Your task to perform on an android device: Delete the event Royal Mech
Image 0: 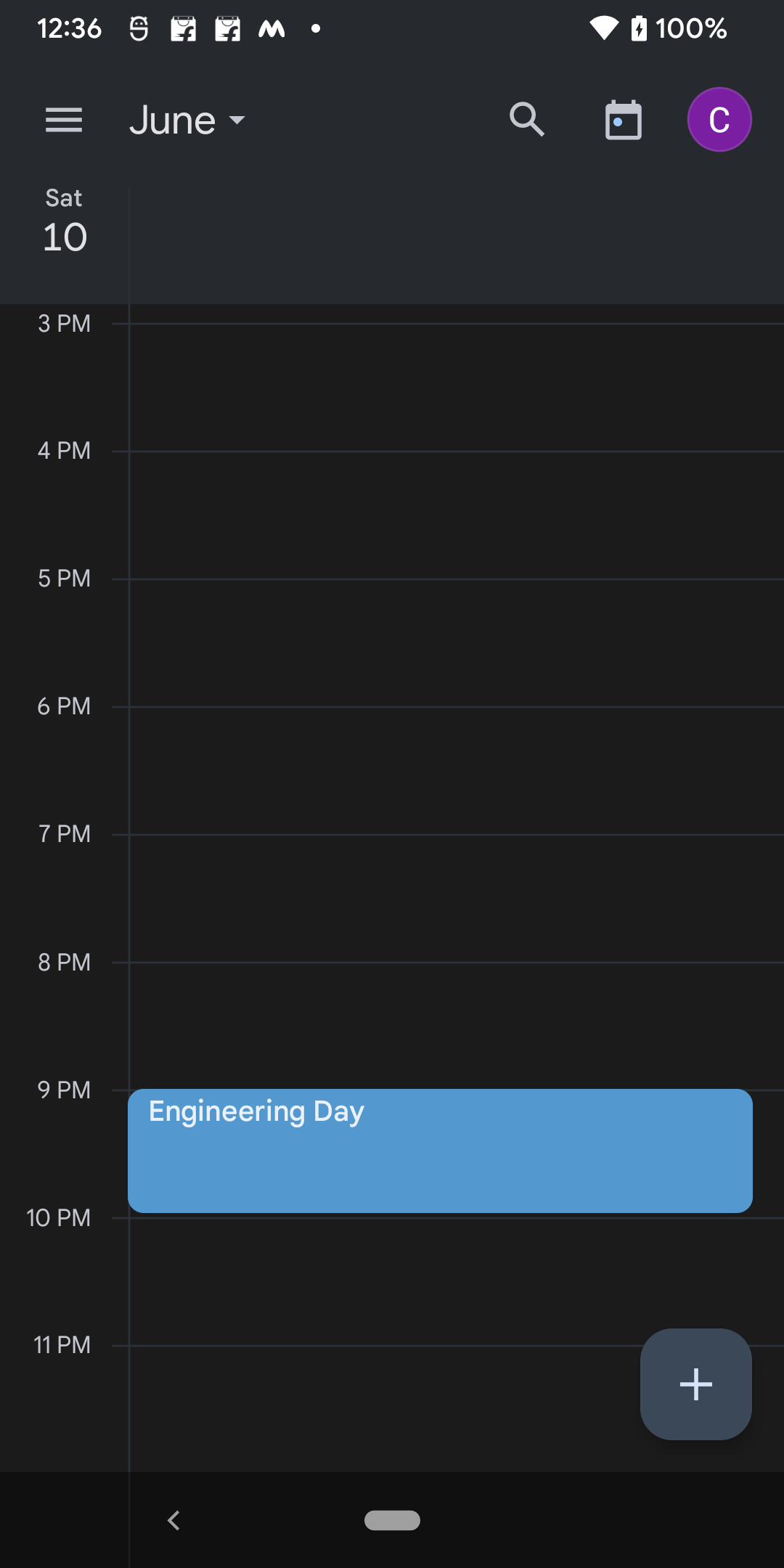
Click on the more options icon at the top left corner of the screen
Step 0: click (63, 120)
Image 1: 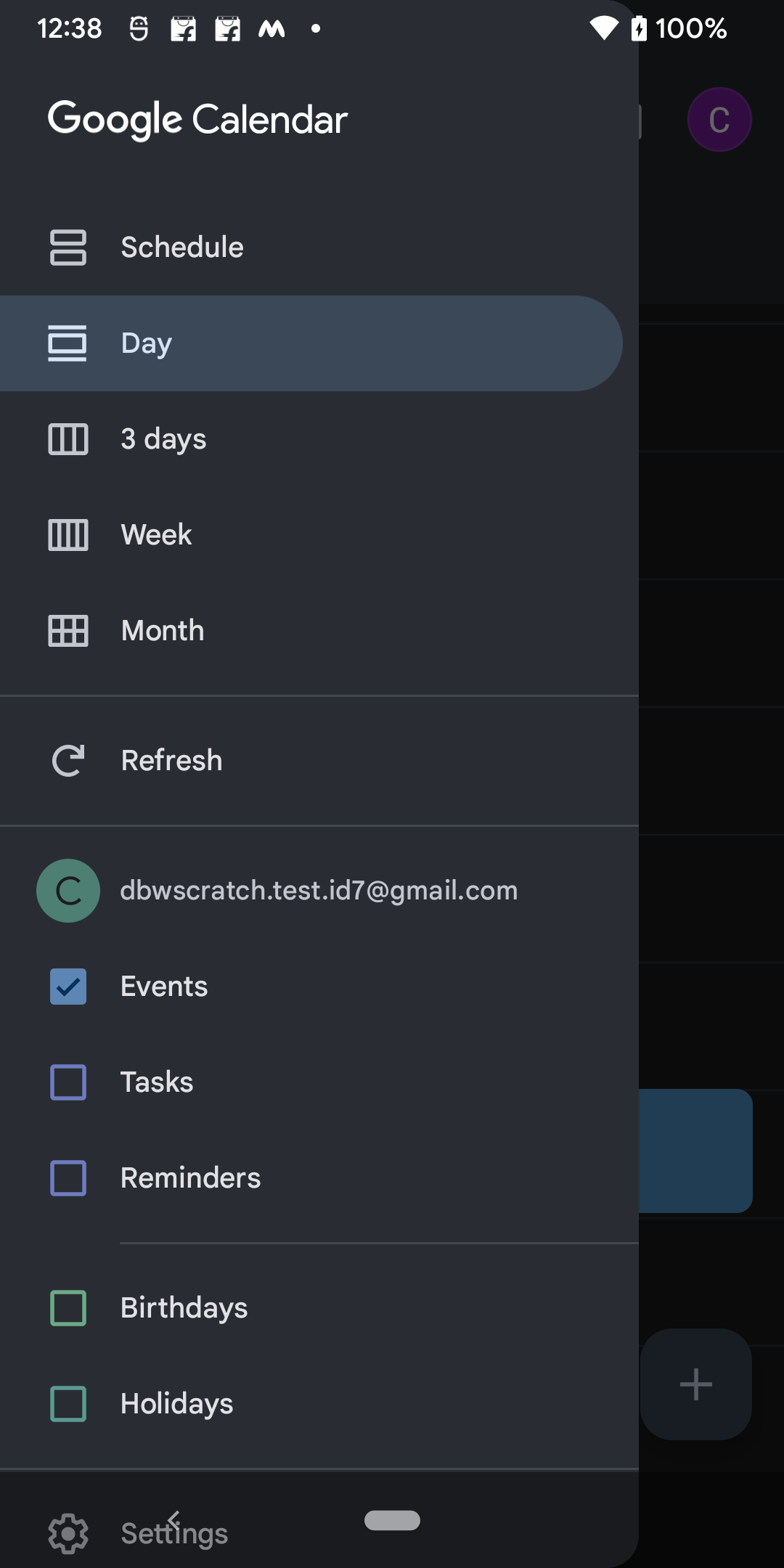
Go to the Month option
Step 1: click (319, 630)
Image 2: 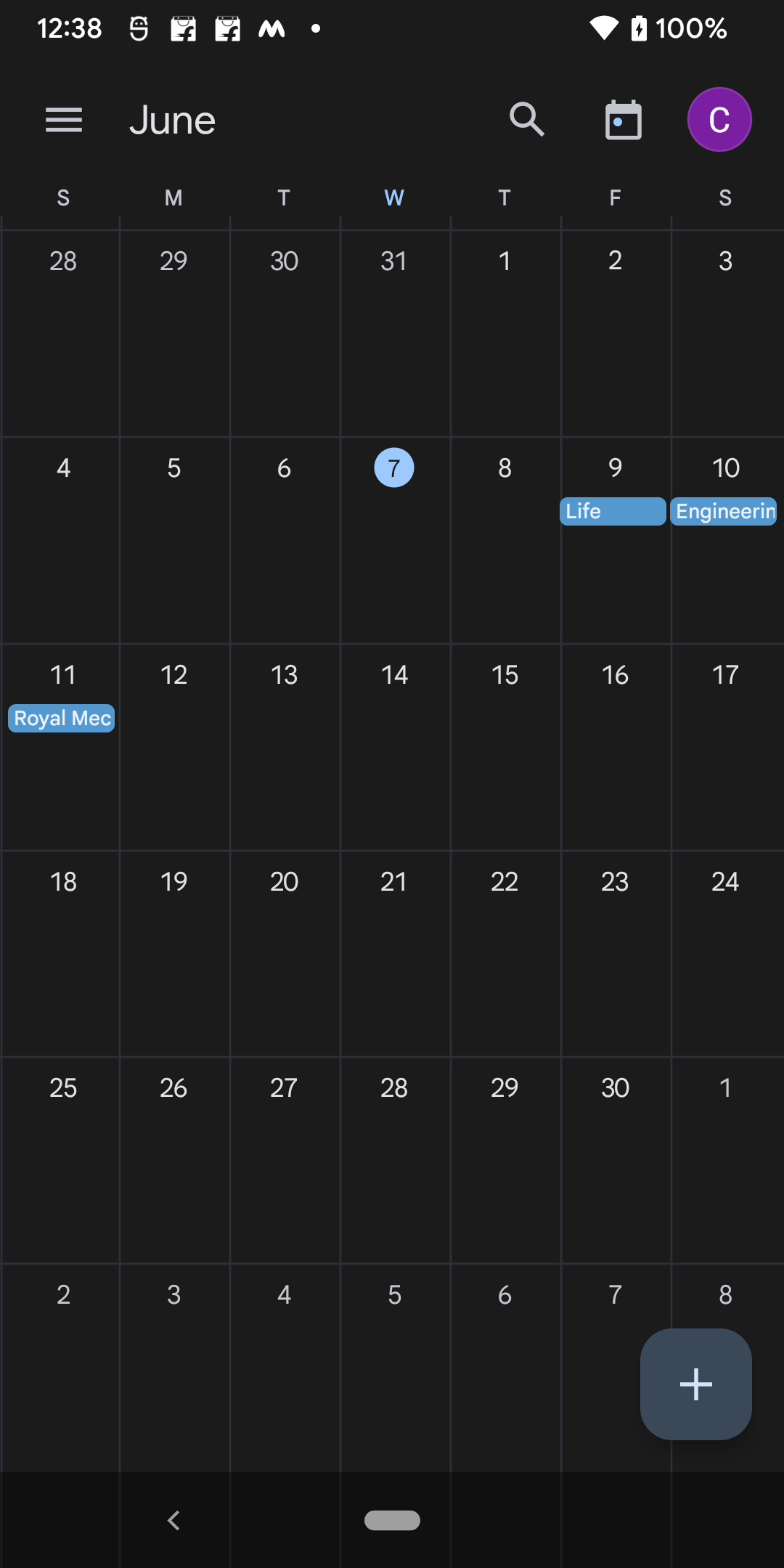
Click on date June 11
Step 2: click (62, 748)
Image 3: 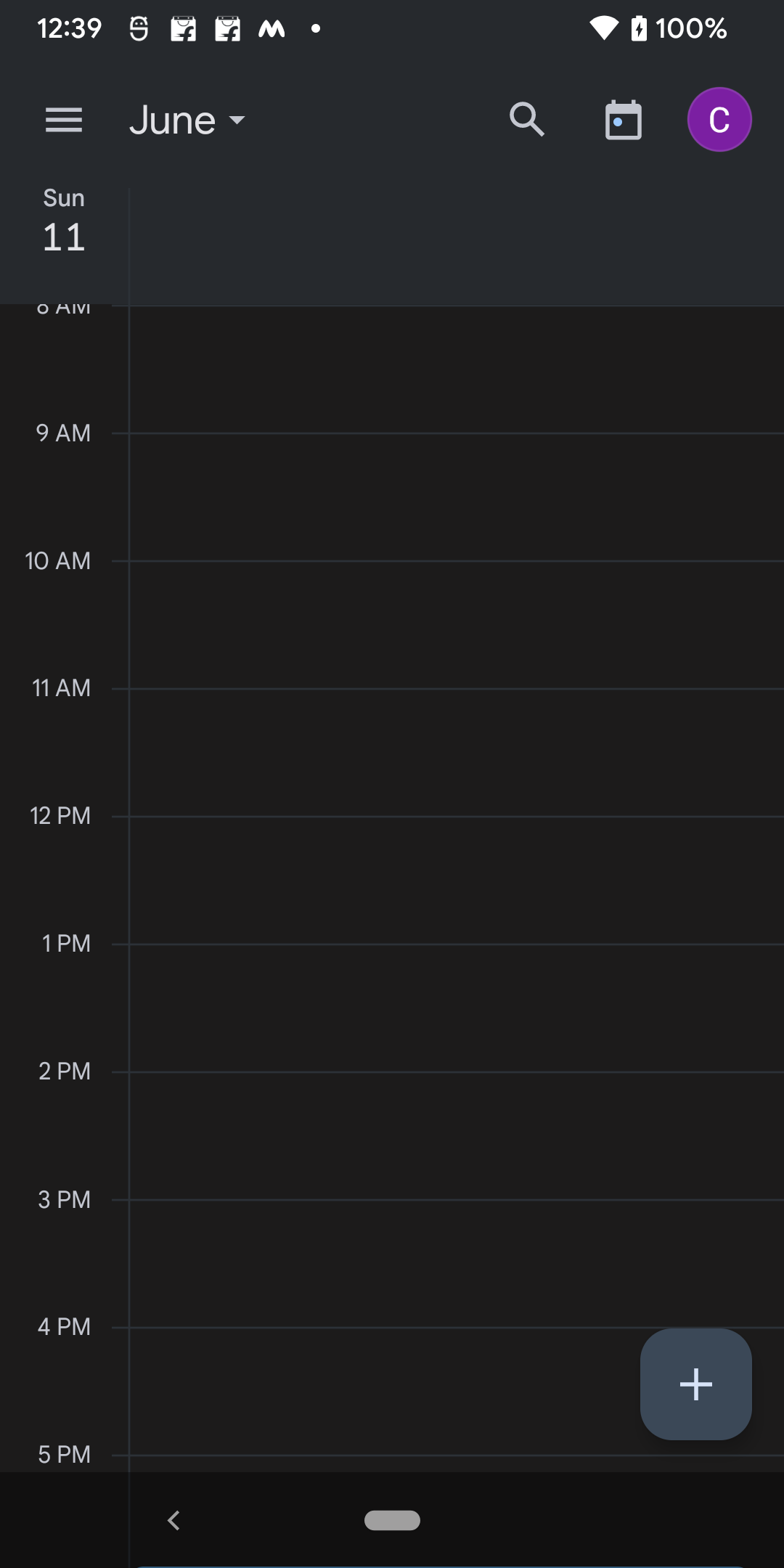
Scroll down for event Royal Mech
Step 3: scroll down
Image 4: 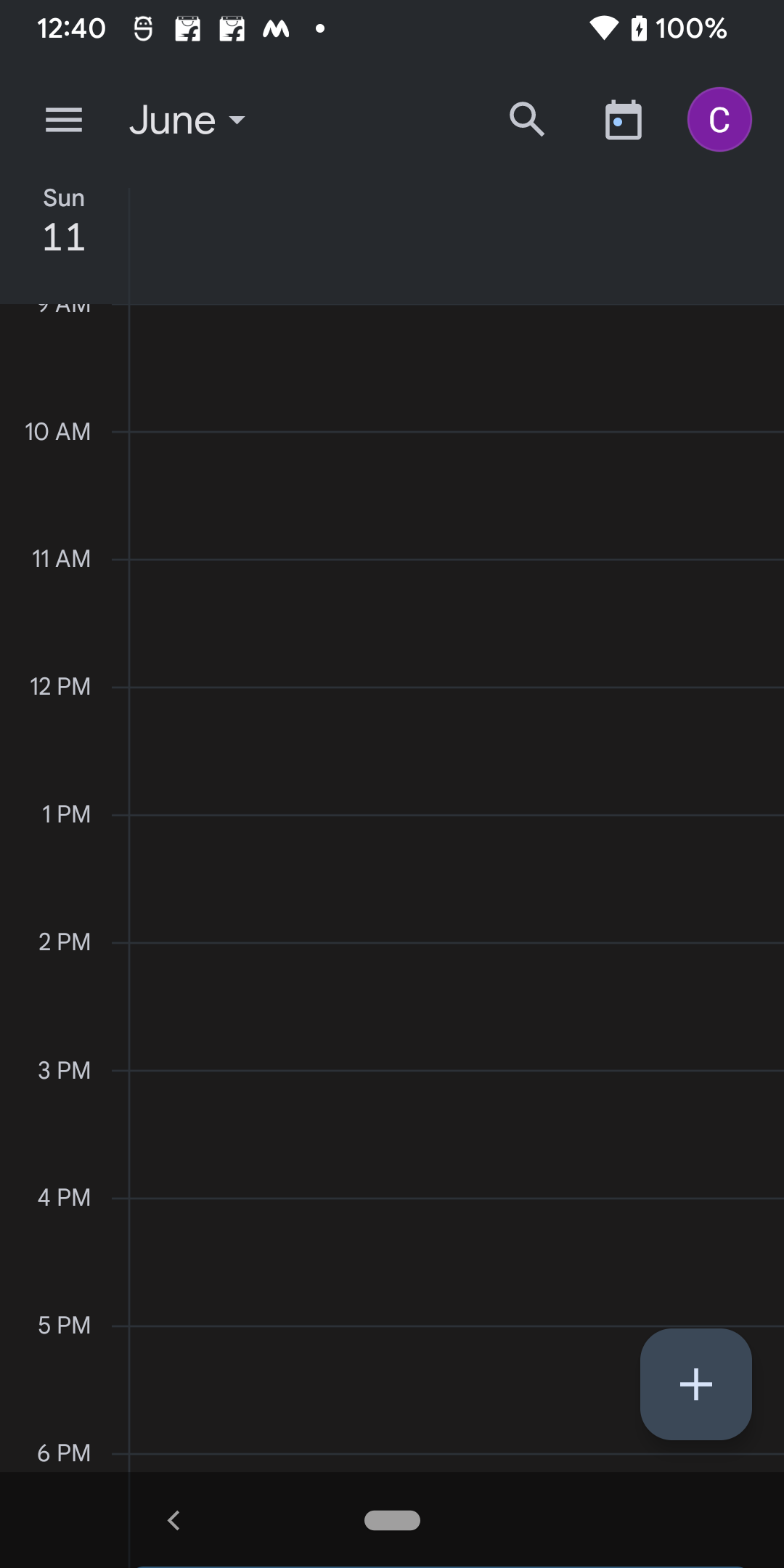
Scroll down for event Royal Mech
Step 4: scroll down
Image 5: 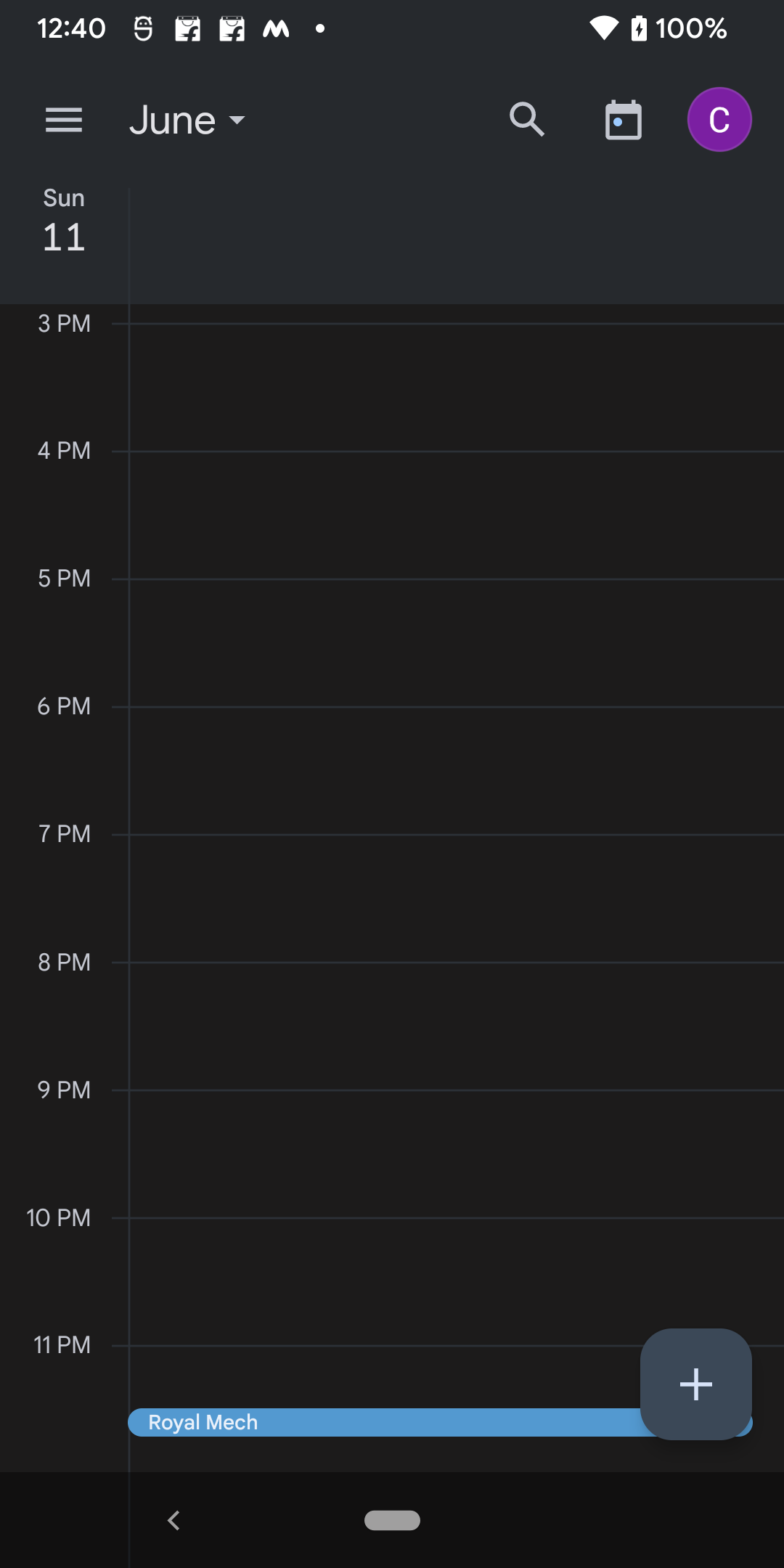
Click on the event Royal Mech
Step 5: click (440, 1422)
Image 6: 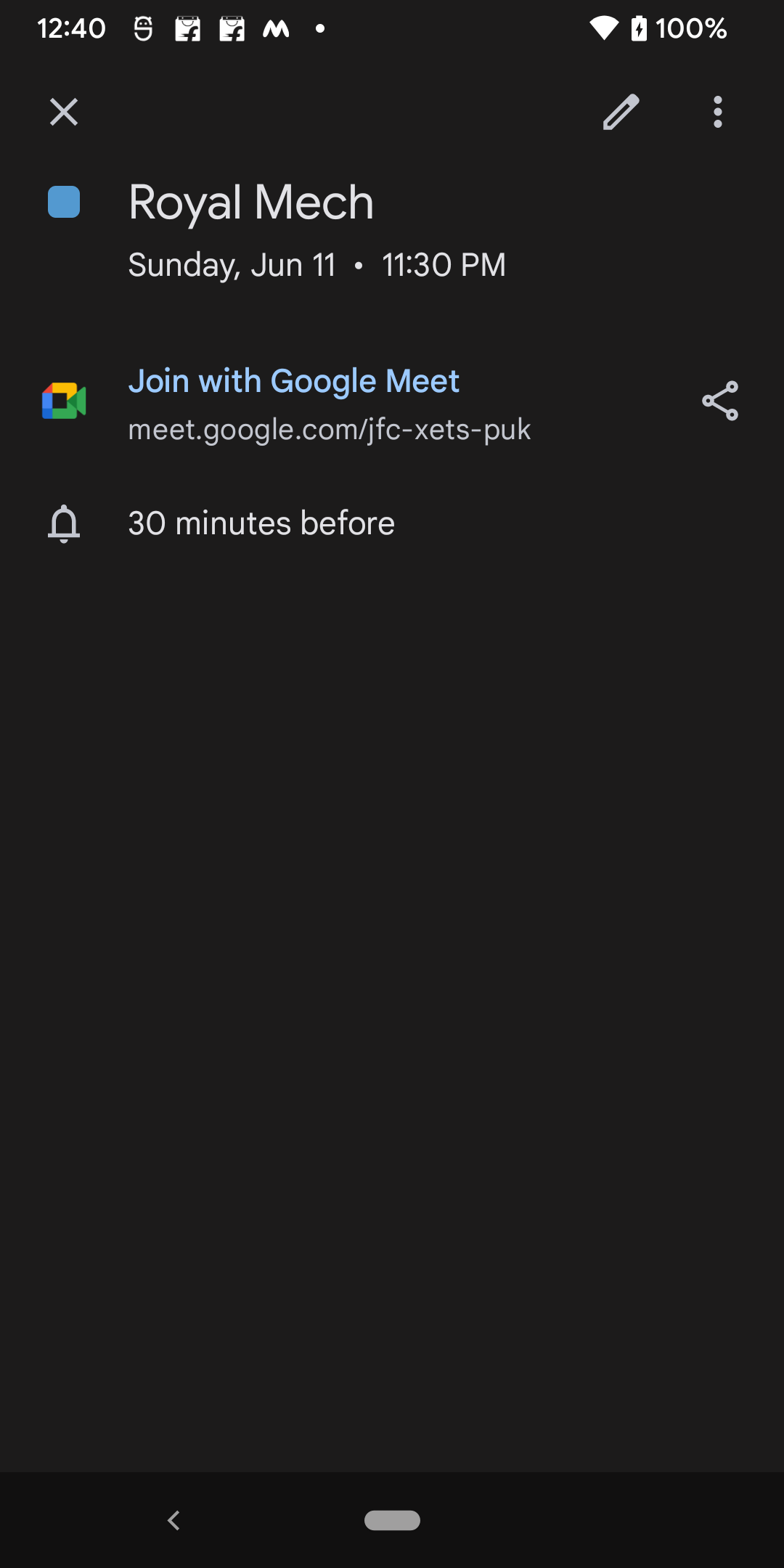
Click on the three dot icon at the top right corner of the screen
Step 6: click (721, 111)
Image 7: 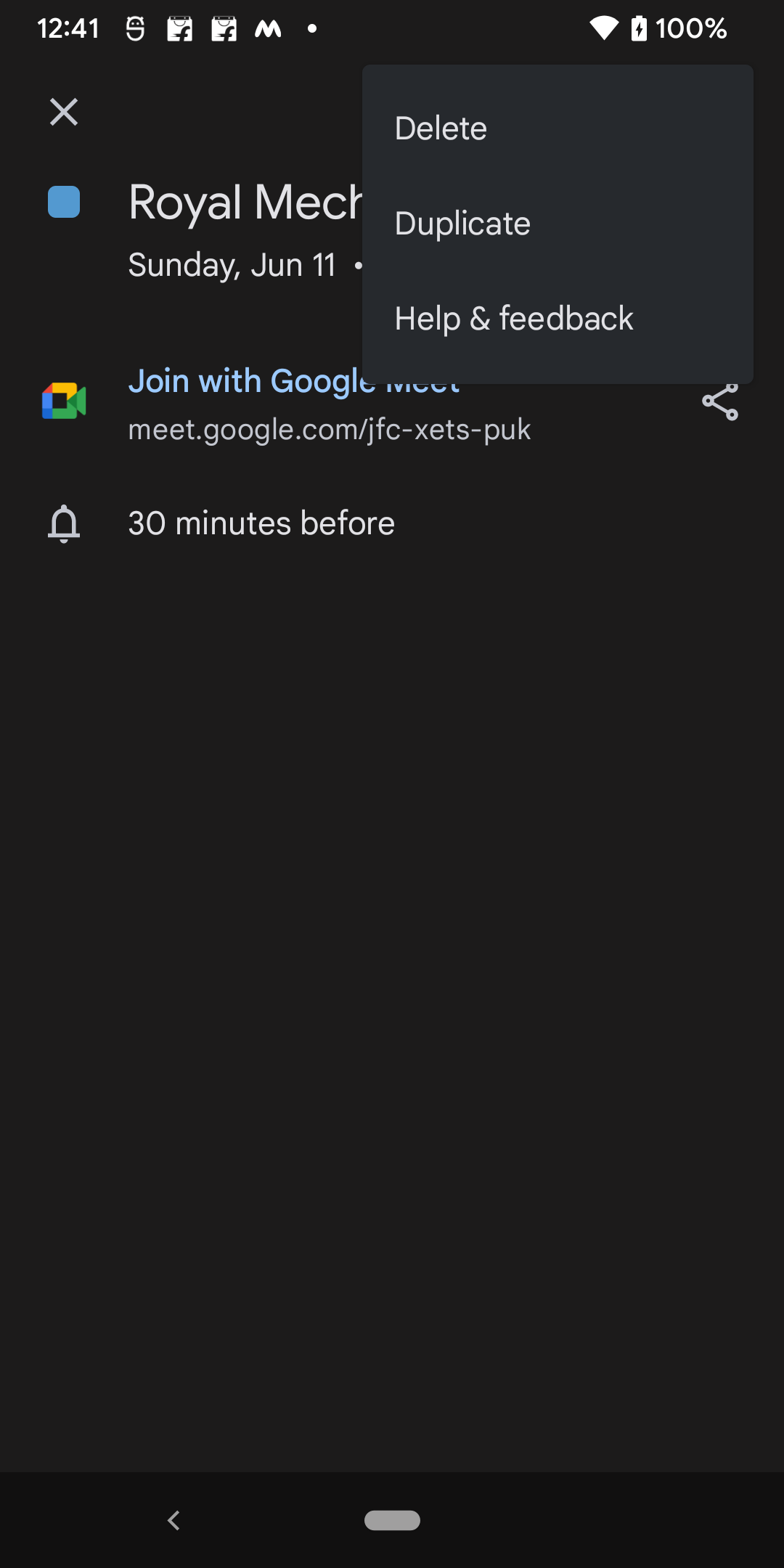
Click on the Delete option
Step 7: click (558, 128)
Image 8: 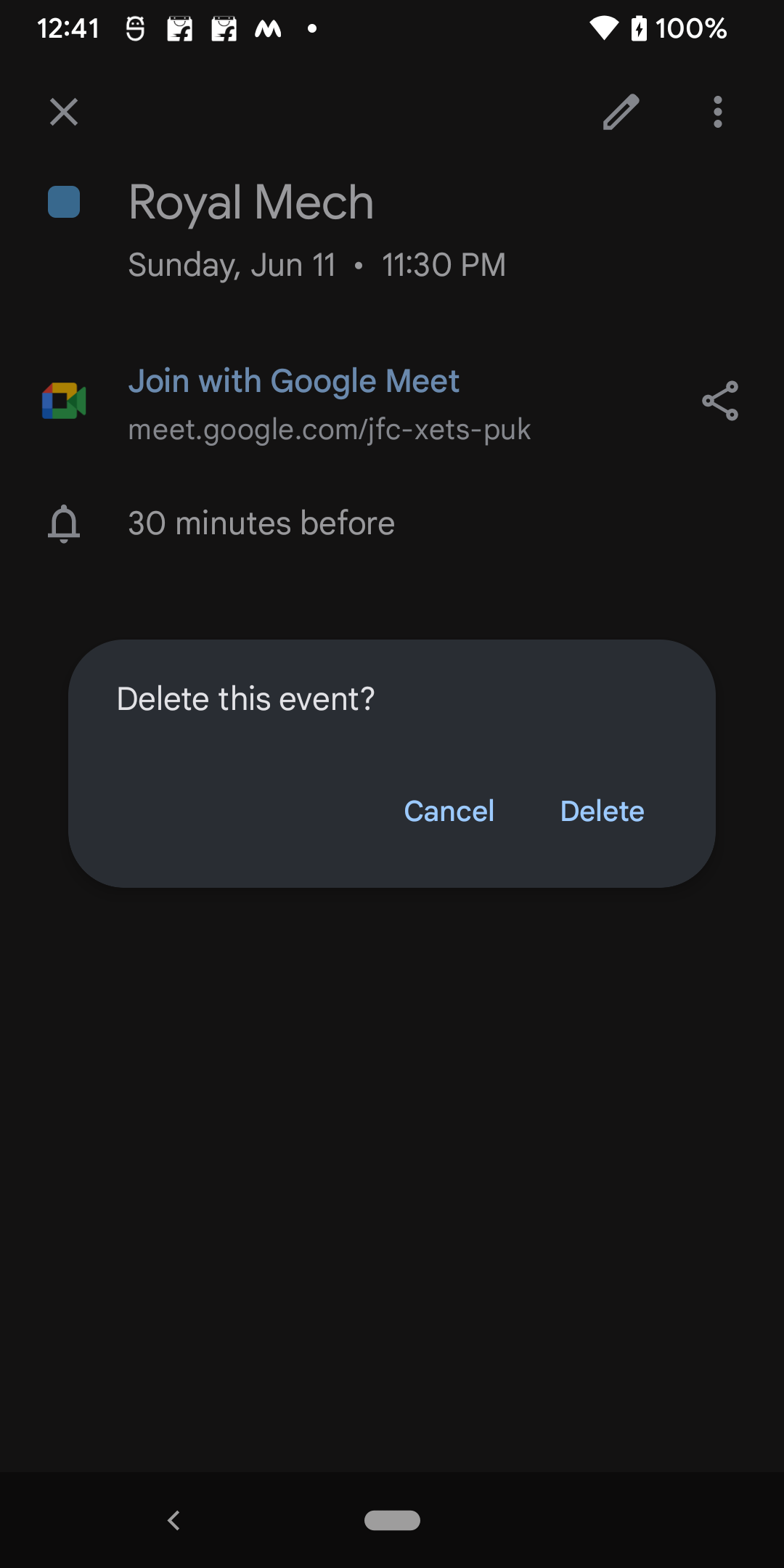
Click on Delete Button 
Step 8: click (601, 812)